Your task to perform on an android device: In the Google Fit app, I'd want to set a target of 5500 steps and 25 heart points.
Image 0: 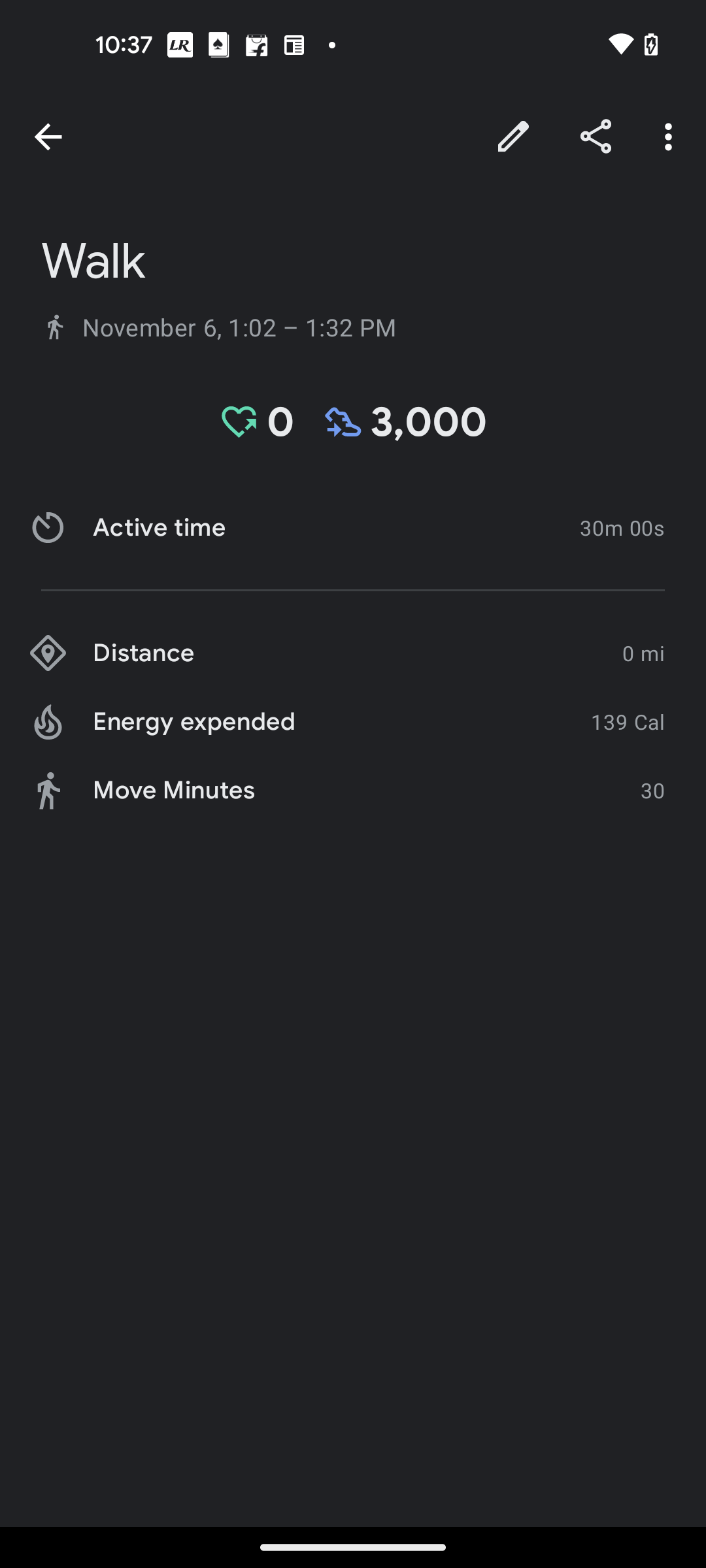
Go back to the previous screen
Step 0: press back button
Image 2: 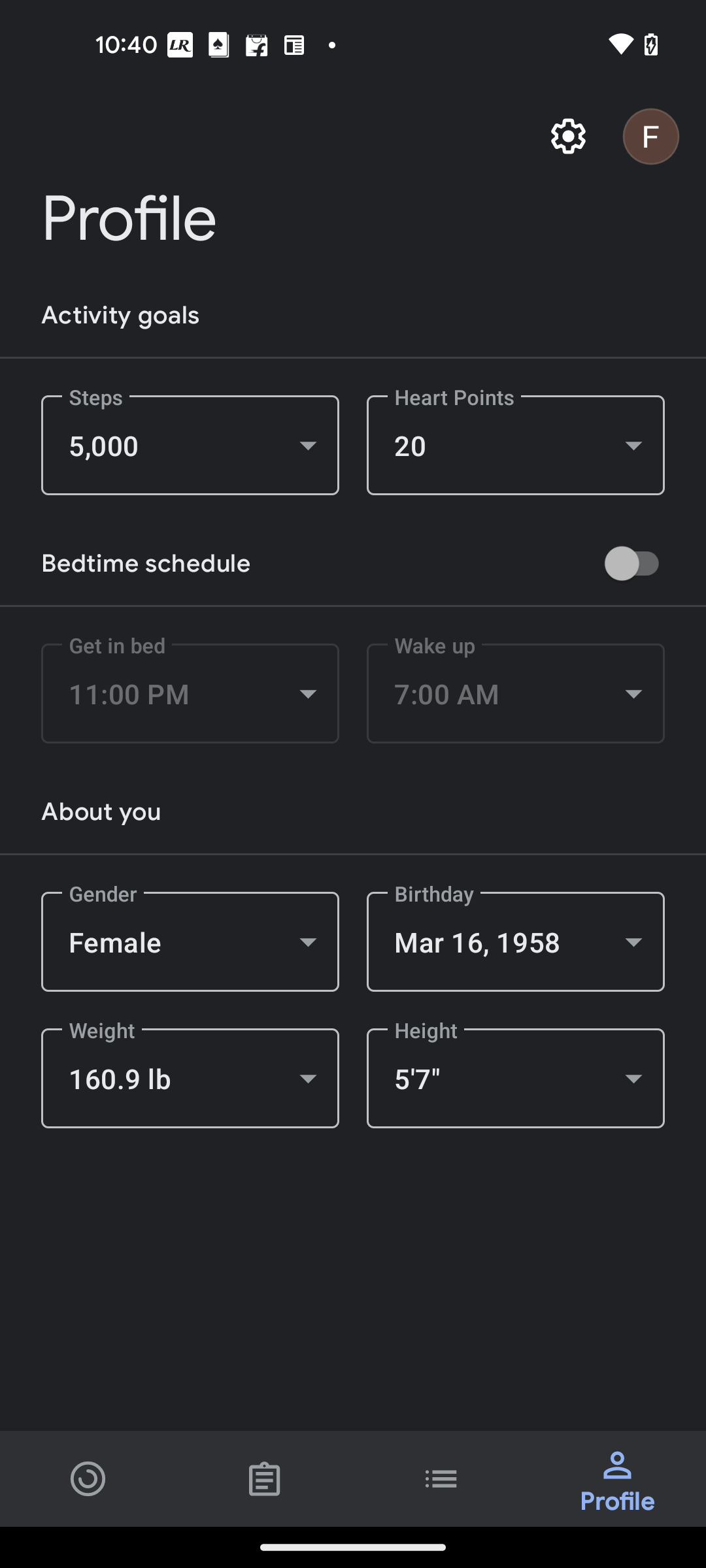
Click on the Steps box
Step 2: click (190, 445)
Image 3: 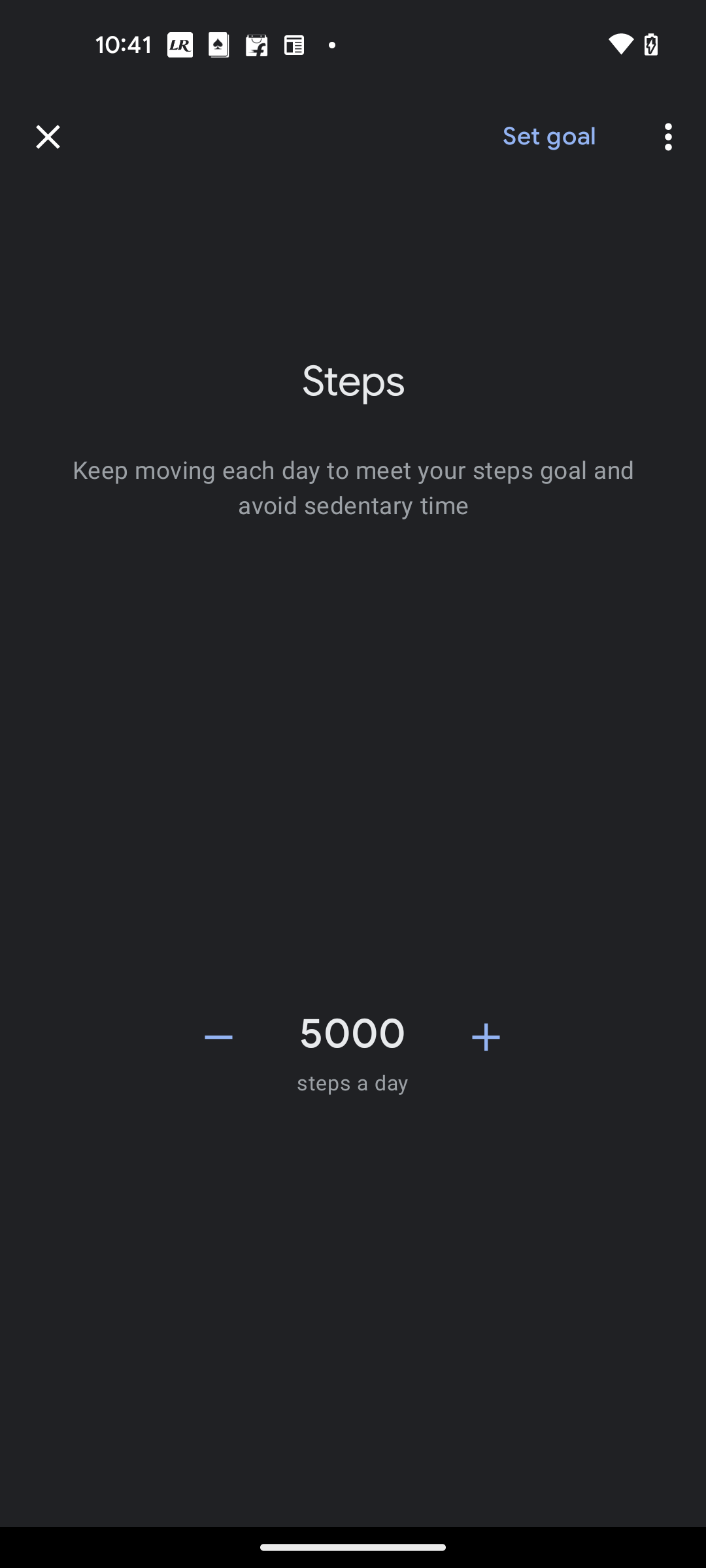
Click on plus icon 
Step 3: click (486, 1037)
Image 4: 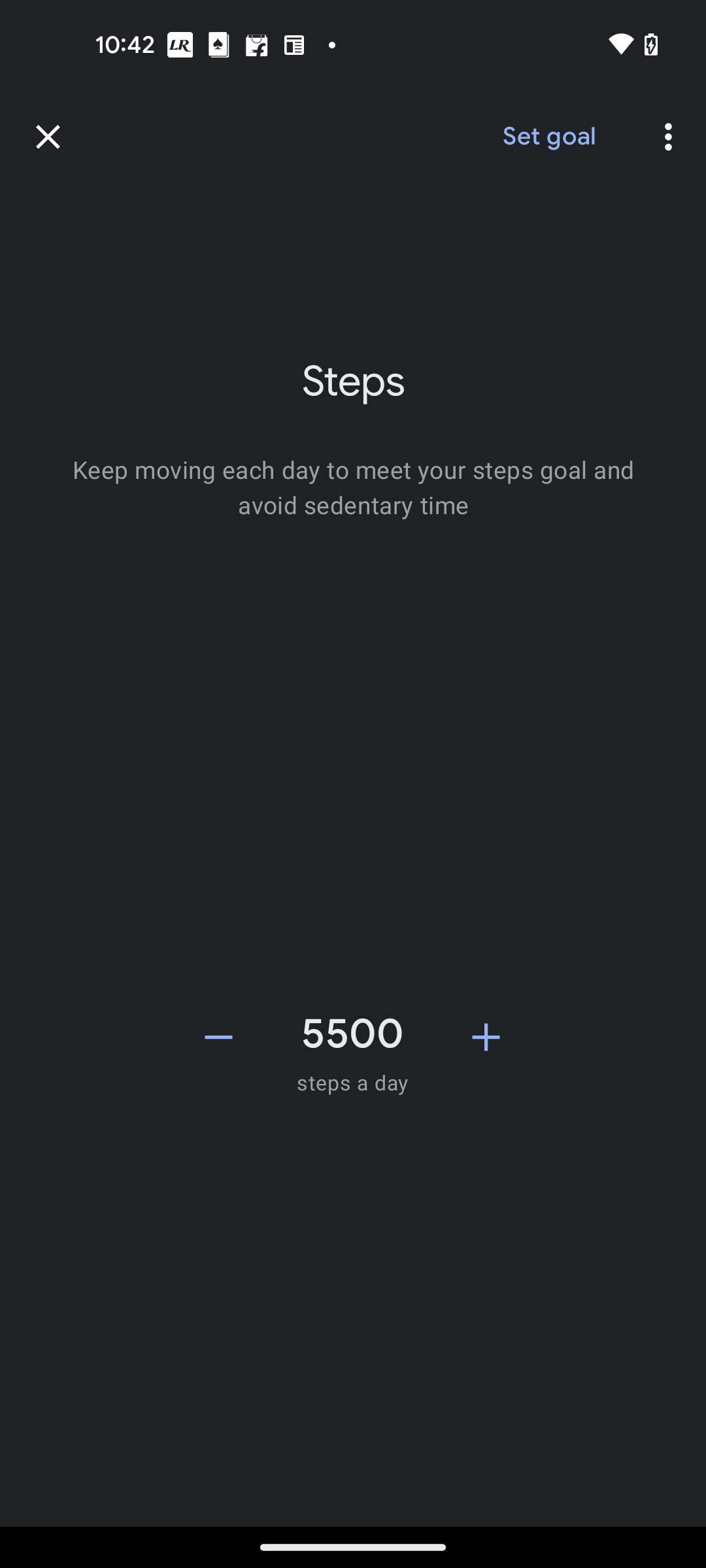
Click on Set goal button
Step 4: click (548, 137)
Image 5: 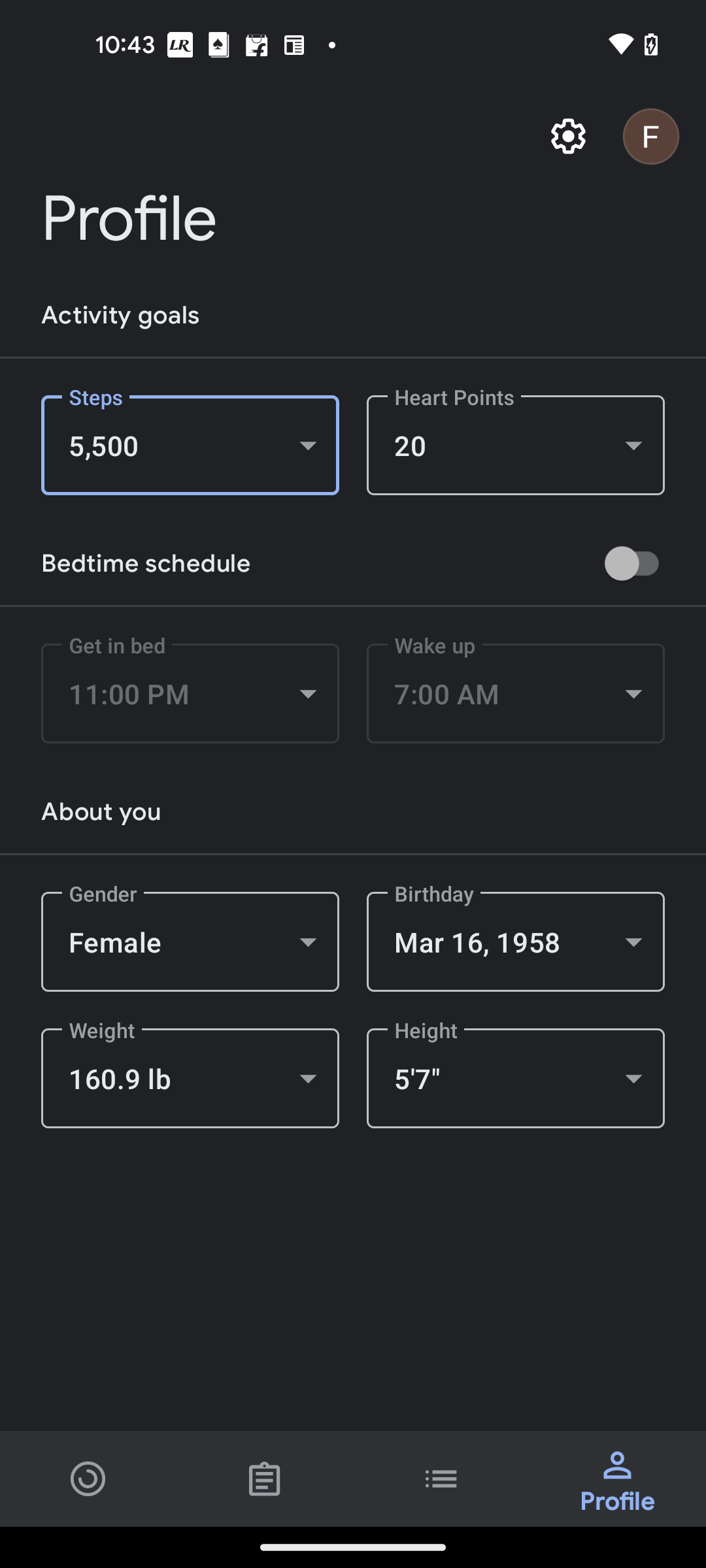
Click on the Heart Points section
Step 5: click (516, 445)
Image 6: 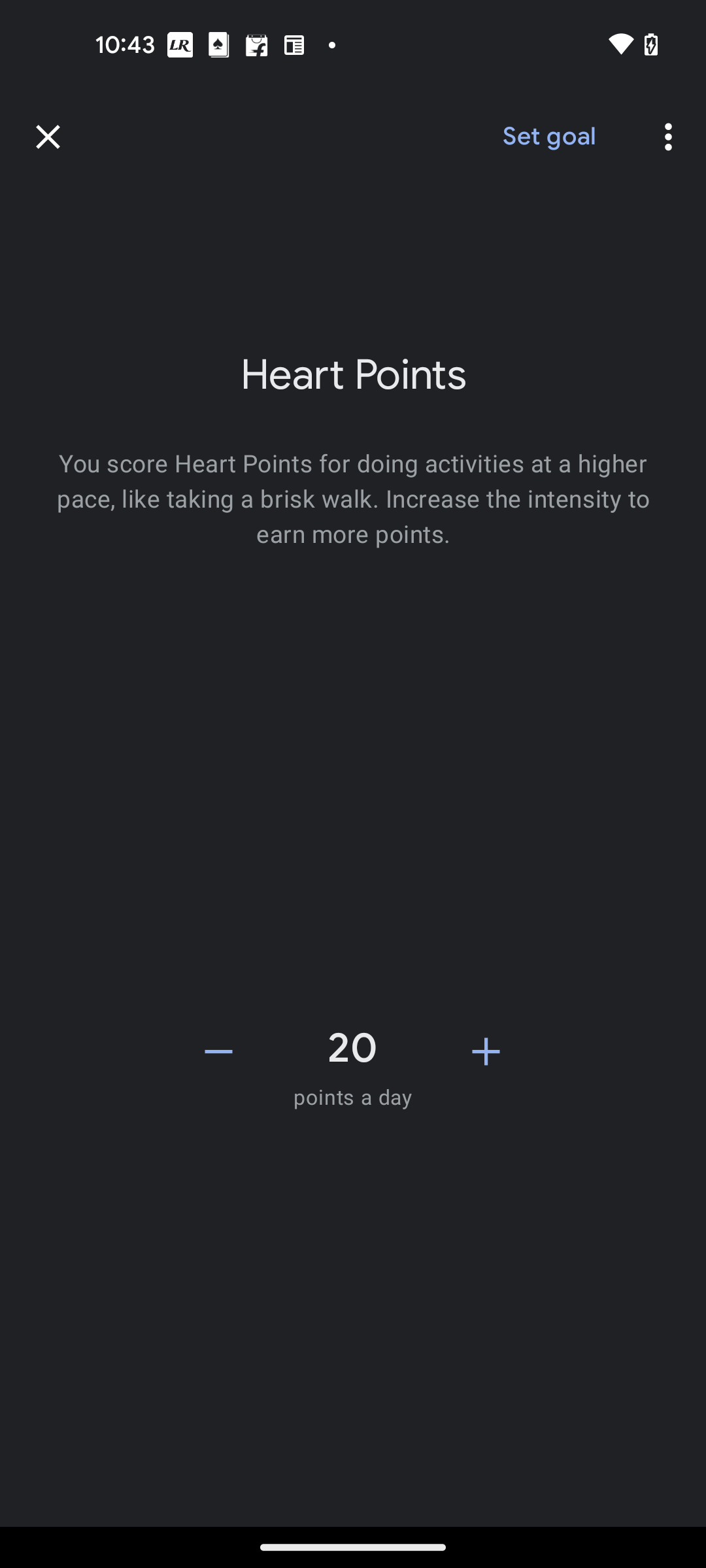
Click on the plus icon
Step 6: click (486, 1051)
Image 7: 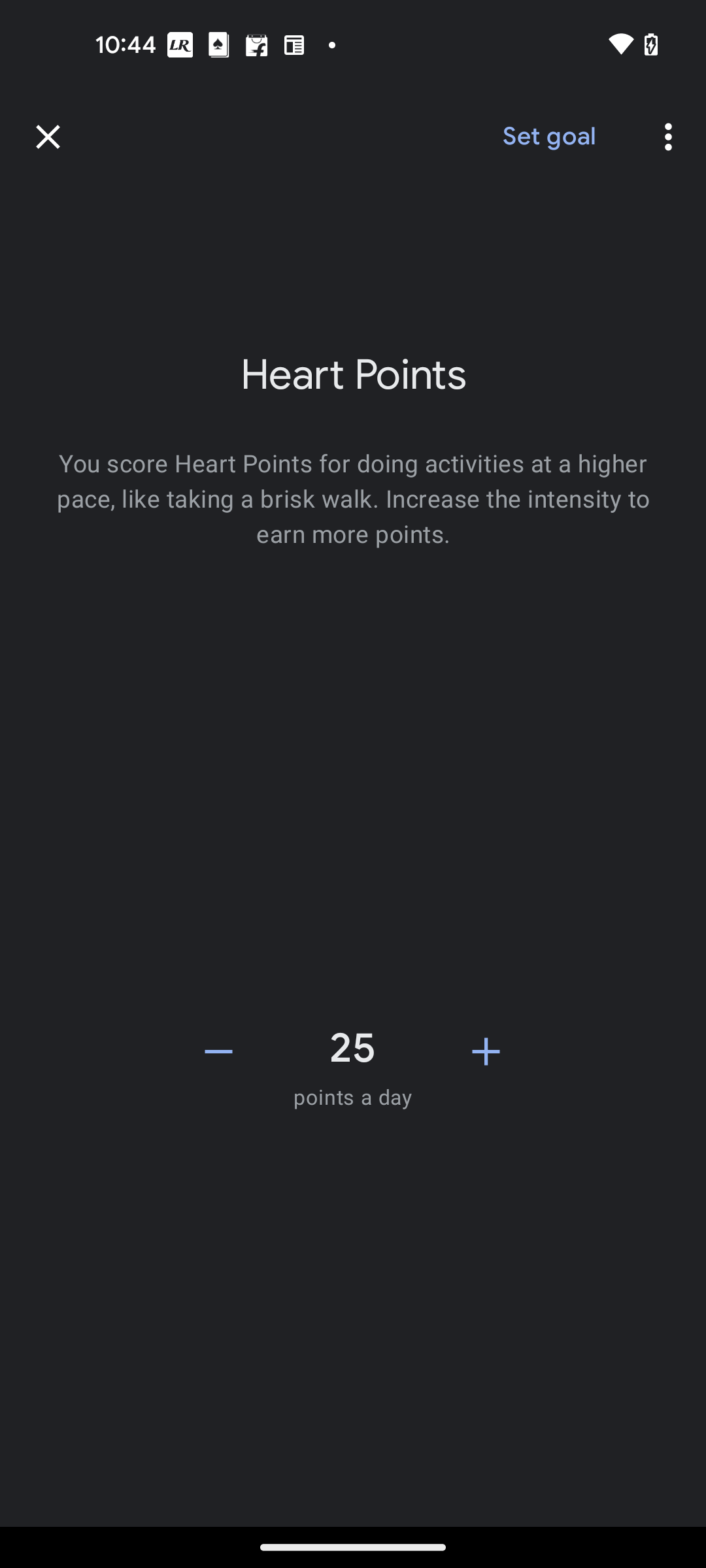
Click on Set goal button
Step 7: click (548, 137)